Your task to perform on an android device: In order to make an informed decision regarding the quality, I would like to peruse customer reviews of the Sony Alpha ILCE-6400L APS-C Mirrorless Camera with 16–50 mm Power Zoom Lens on the Shopsy app.
Image 0: 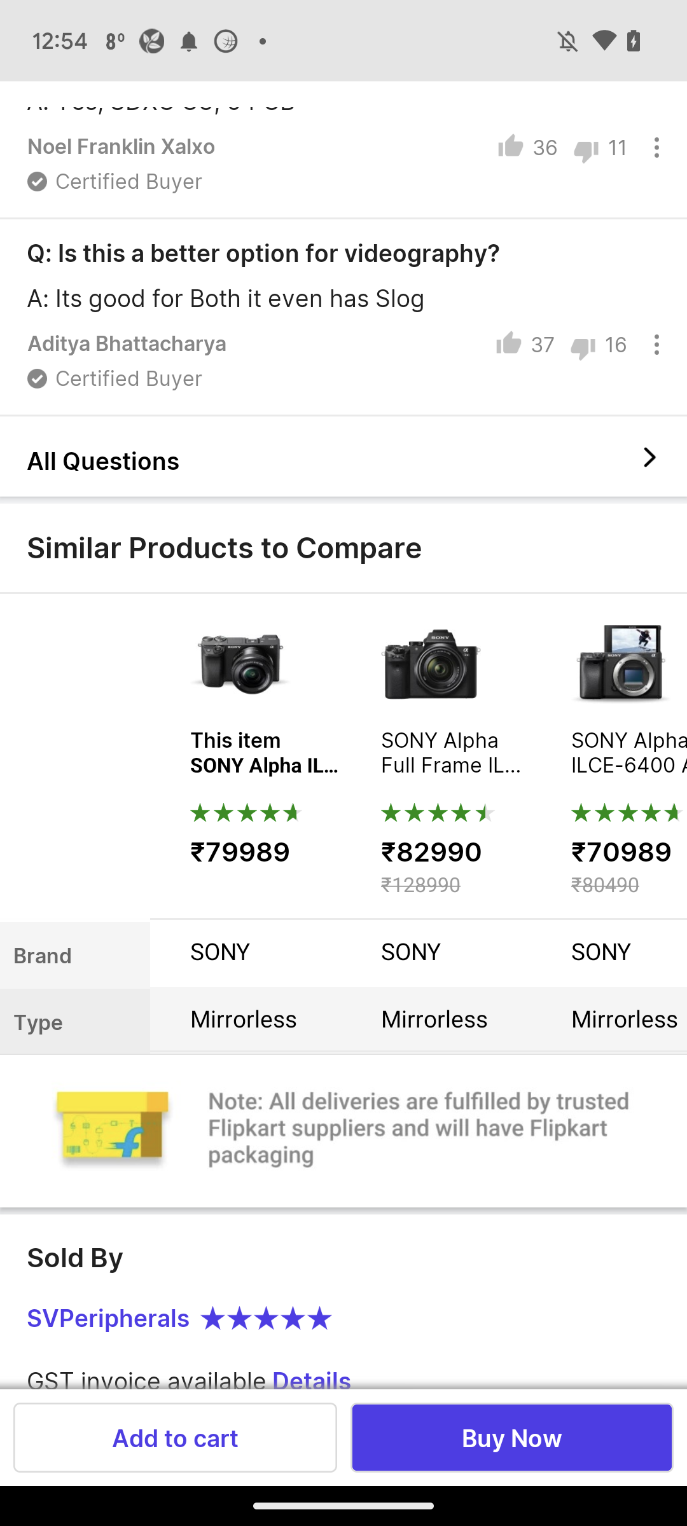
Swipe down to view reviews
Step 0: scroll up
Image 1: 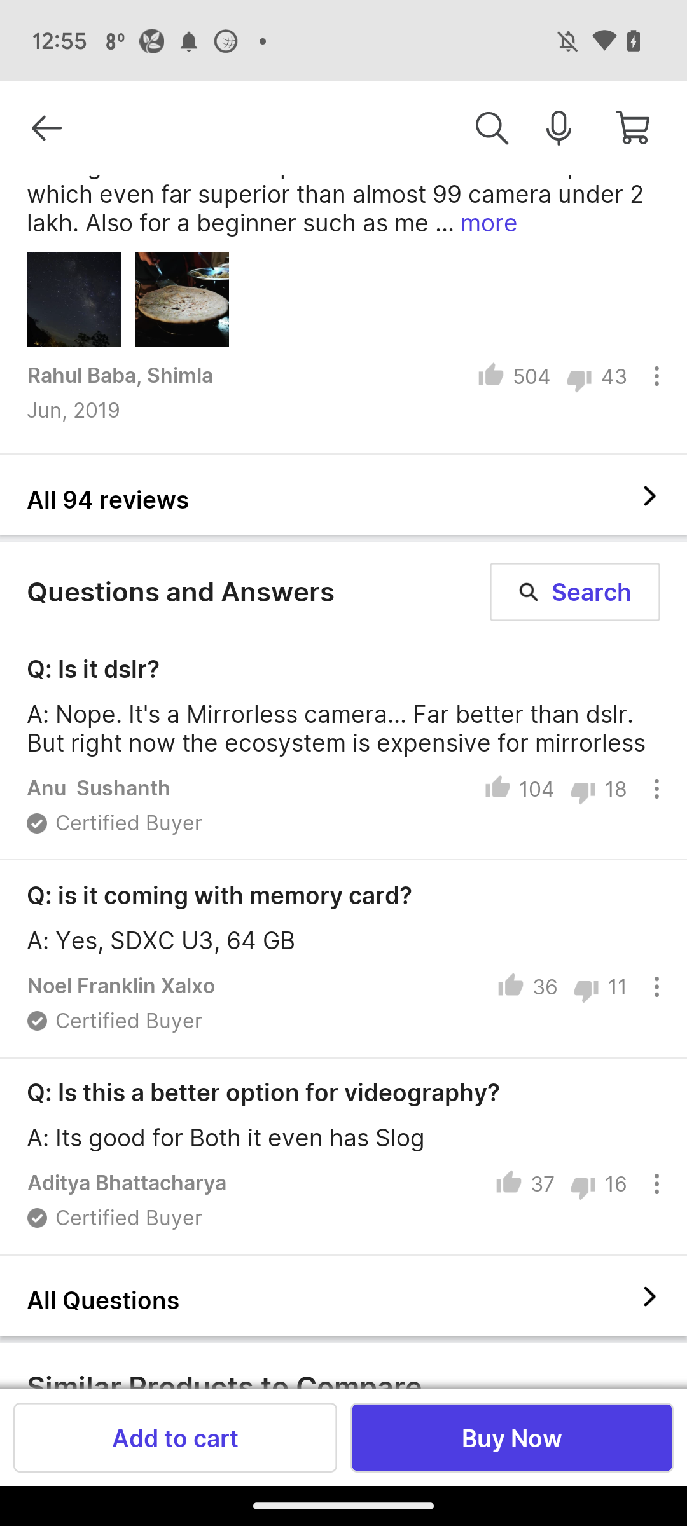
Swipe down to view reviews
Step 1: scroll up
Image 2: 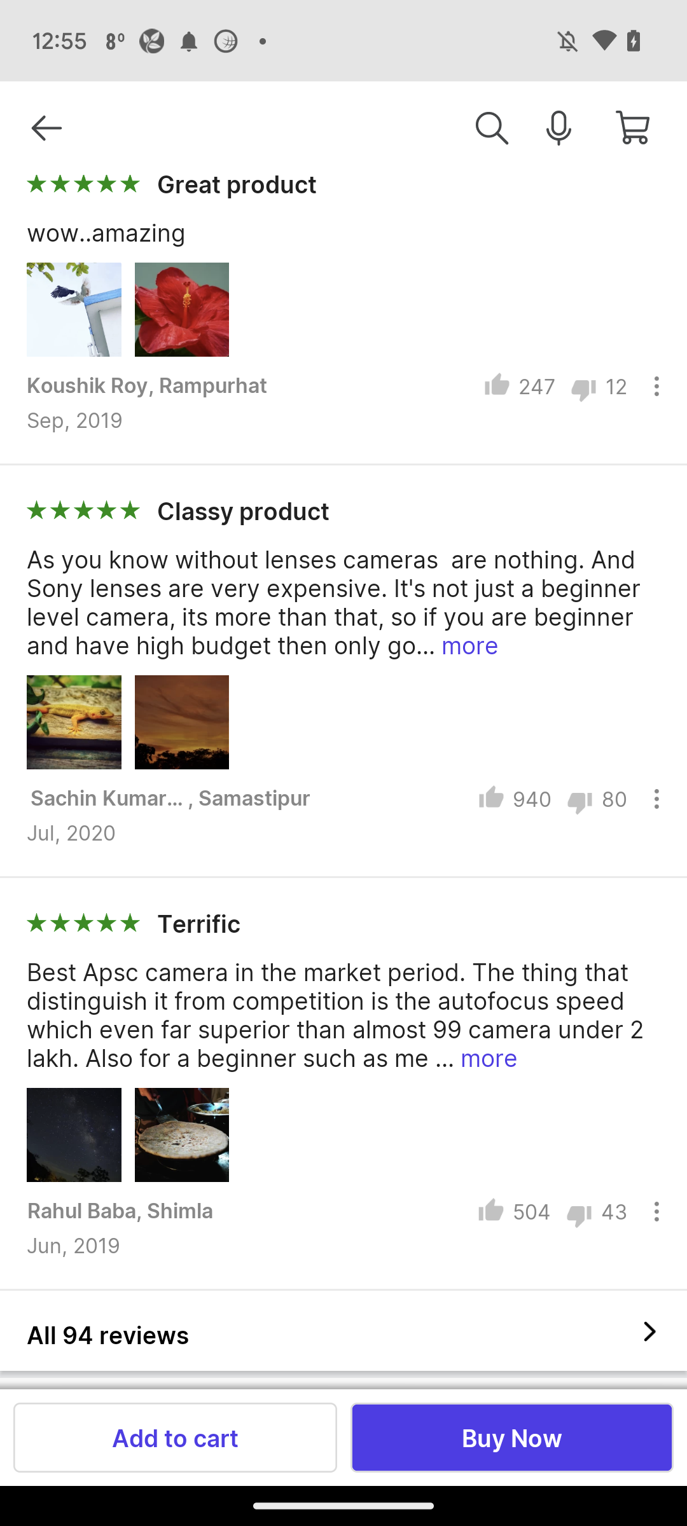
Swipe down to view reviews
Step 2: scroll up
Image 3: 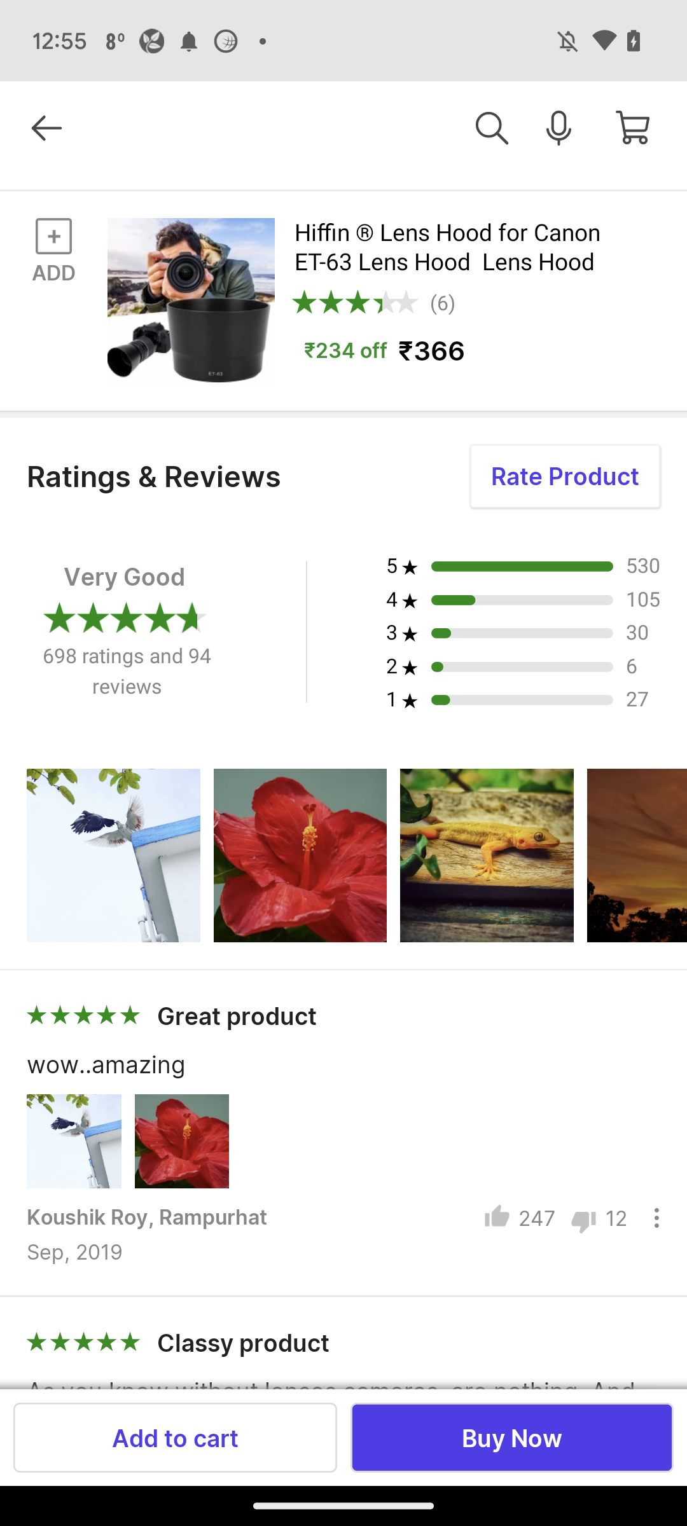
Swipe down to view reviews
Step 3: wait